Your task to perform on an android device: I used the Rail Planner apps to get a train from Southampton Central to Berlin on October 31 because I had to travel there for work. 
Image 0: 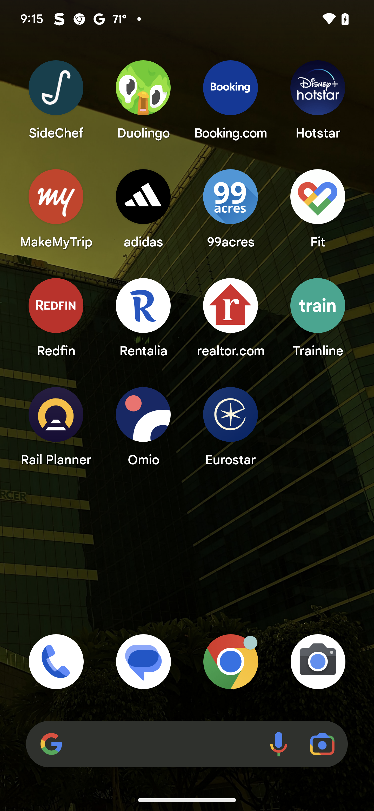
Open Rail Planner app
Step 0: open app "Rail Planner"
Image 1: 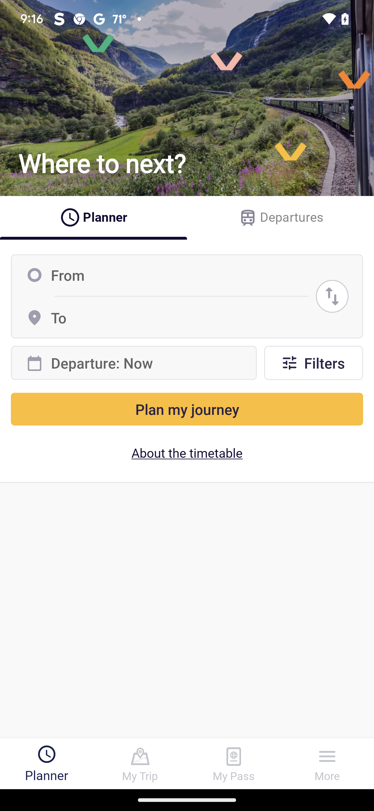
Click on the from tab
Step 1: click (187, 275)
Image 2: 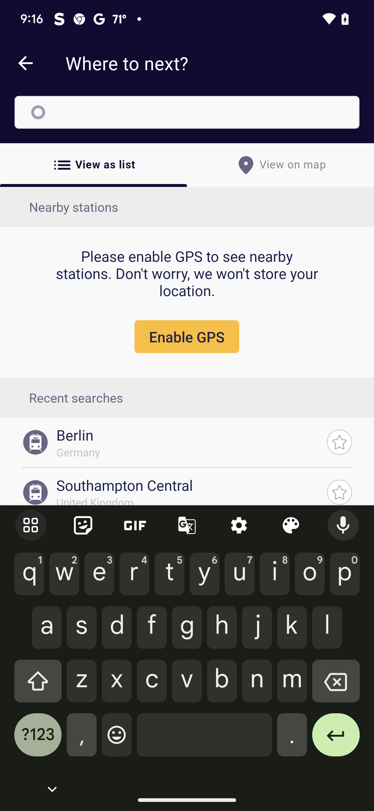
Type Southampton Central in the from tab
Step 2: type "Southampton Central"
Image 3: 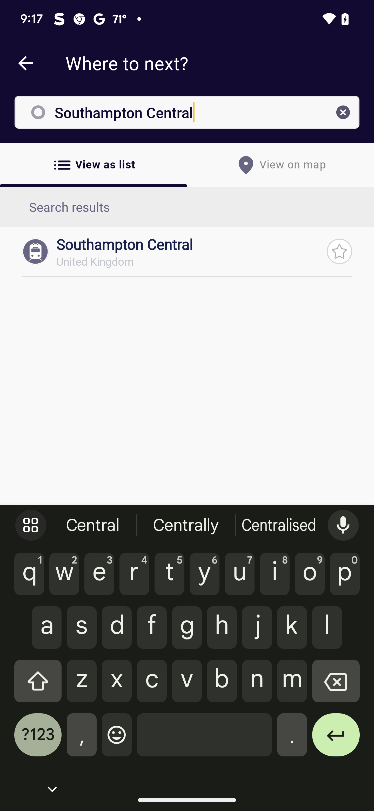
Click on the suggestion
Step 3: click (189, 244)
Image 4: 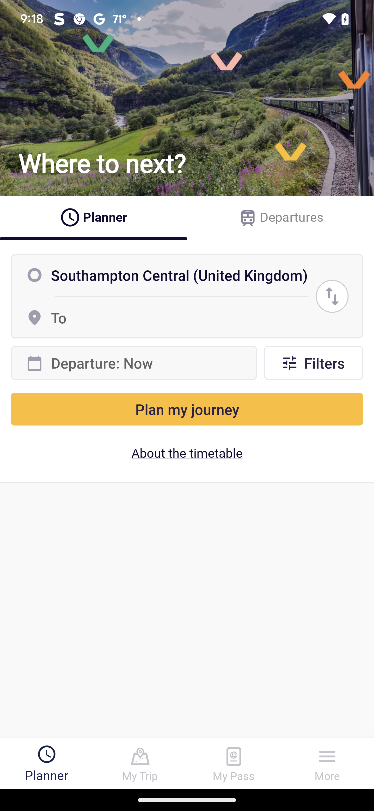
Click on the to tab
Step 4: click (187, 317)
Image 7: 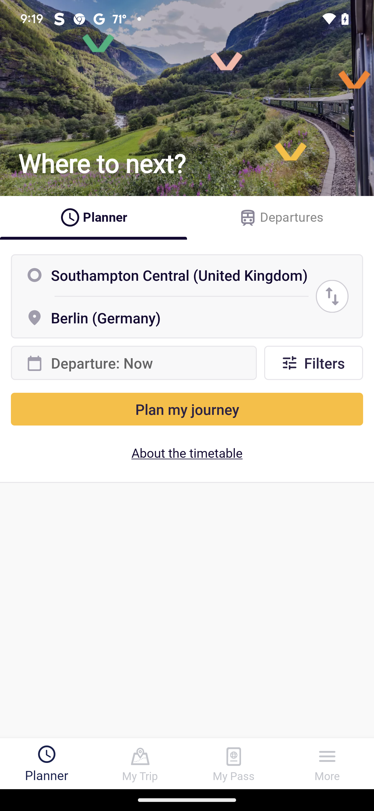
Click on the departure 
Step 7: click (158, 370)
Image 8: 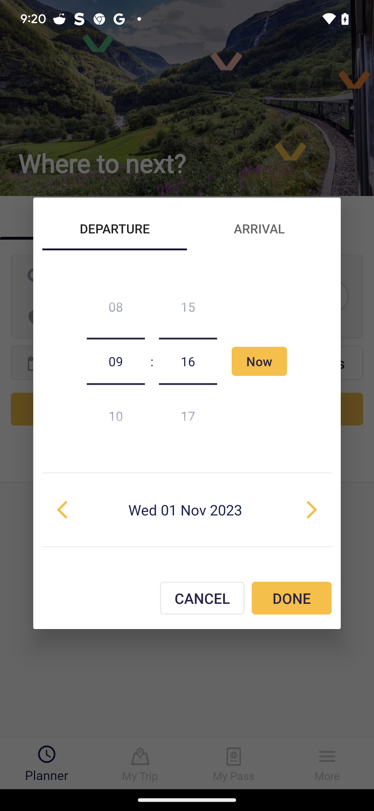
Click on the departure 
Step 8: wait
Image 9: 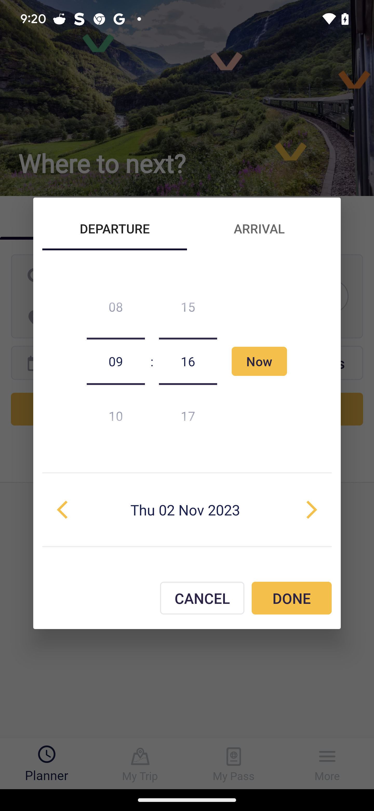
Click on the done button
Step 9: click (291, 598)
Image 10: 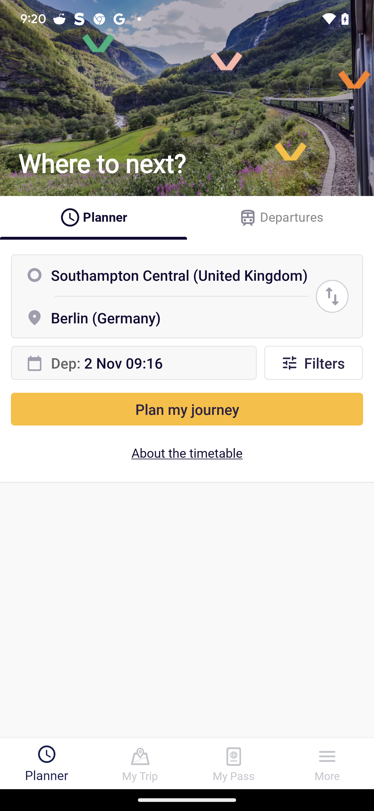
Click on the plan my journey
Step 10: click (187, 409)